Your task to perform on an android device: I don't need this audio file anymore, so please delete it from the Sound Recorder Plus app.
Image 0: 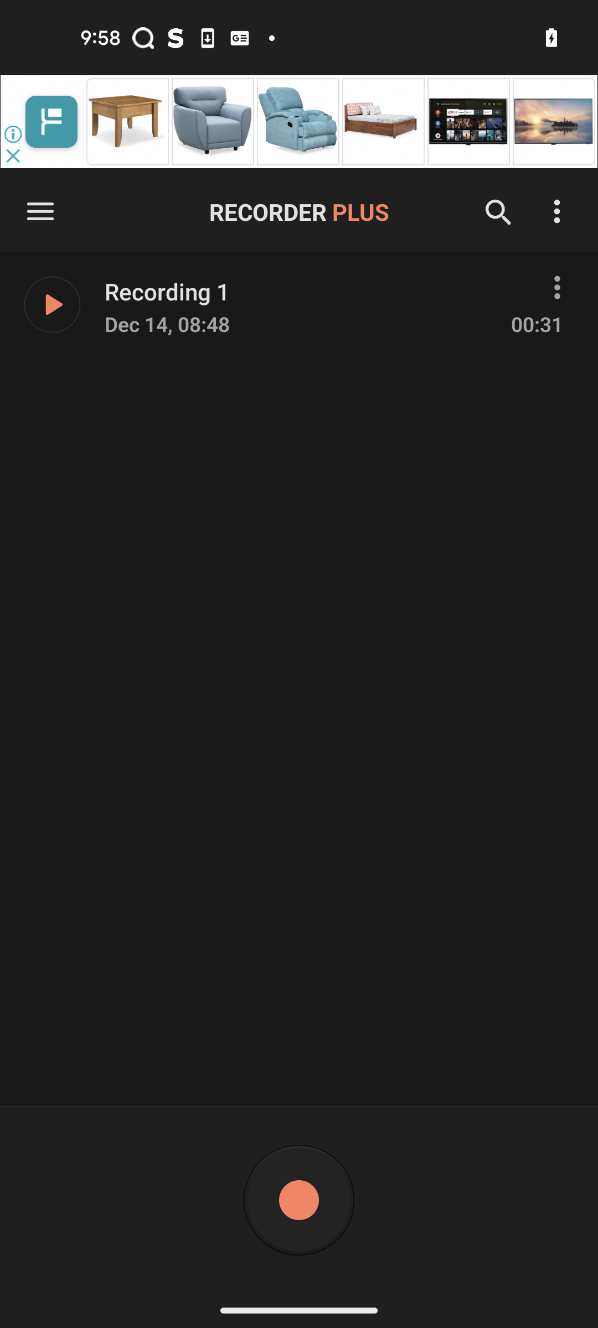
Click on the three dots of Recording 1 
Step 0: click (553, 289)
Image 1: 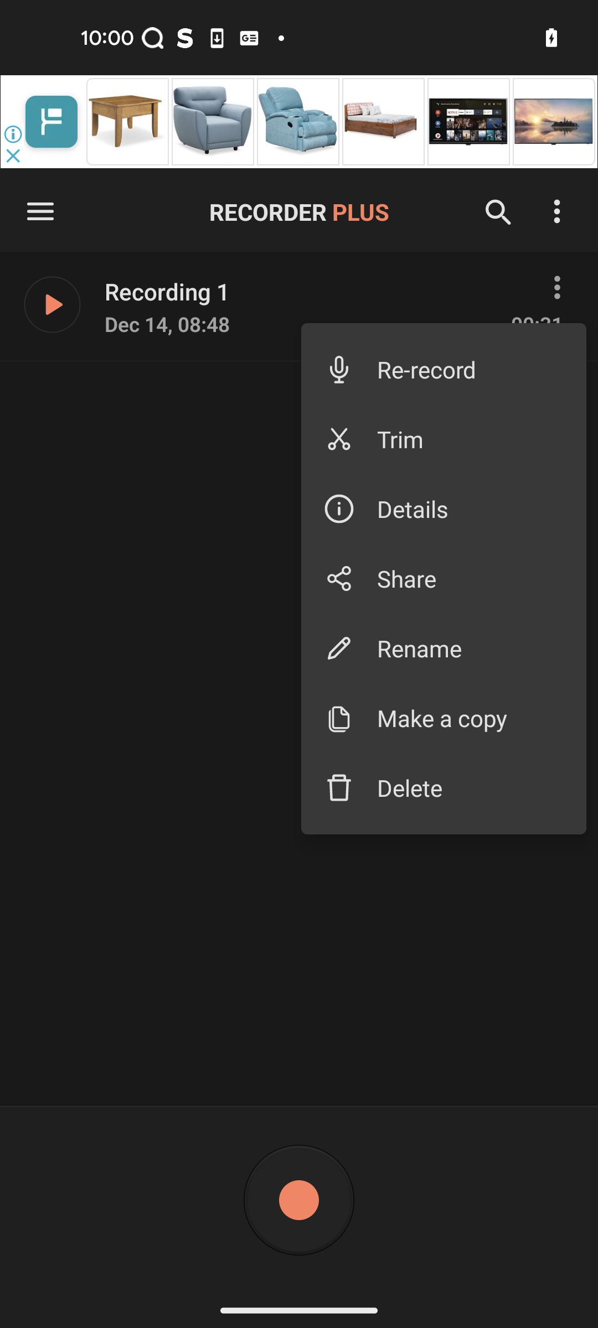
Click on the Delete option
Step 1: click (470, 787)
Image 2: 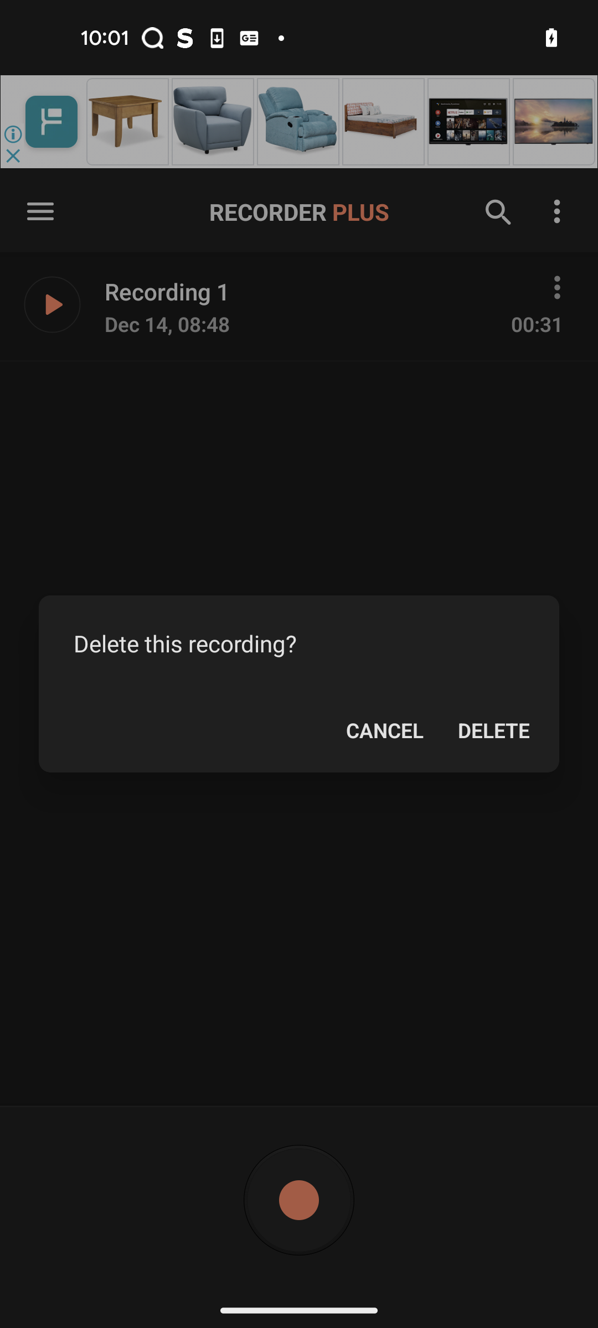
Click on the DELETE button
Step 2: click (494, 730)